Your task to perform on an android device: I decided to create a drawing for my mechanical engineering projects, so create a drawing of a line with the pencil size "1" in the Sketchbook app.
Image 0: 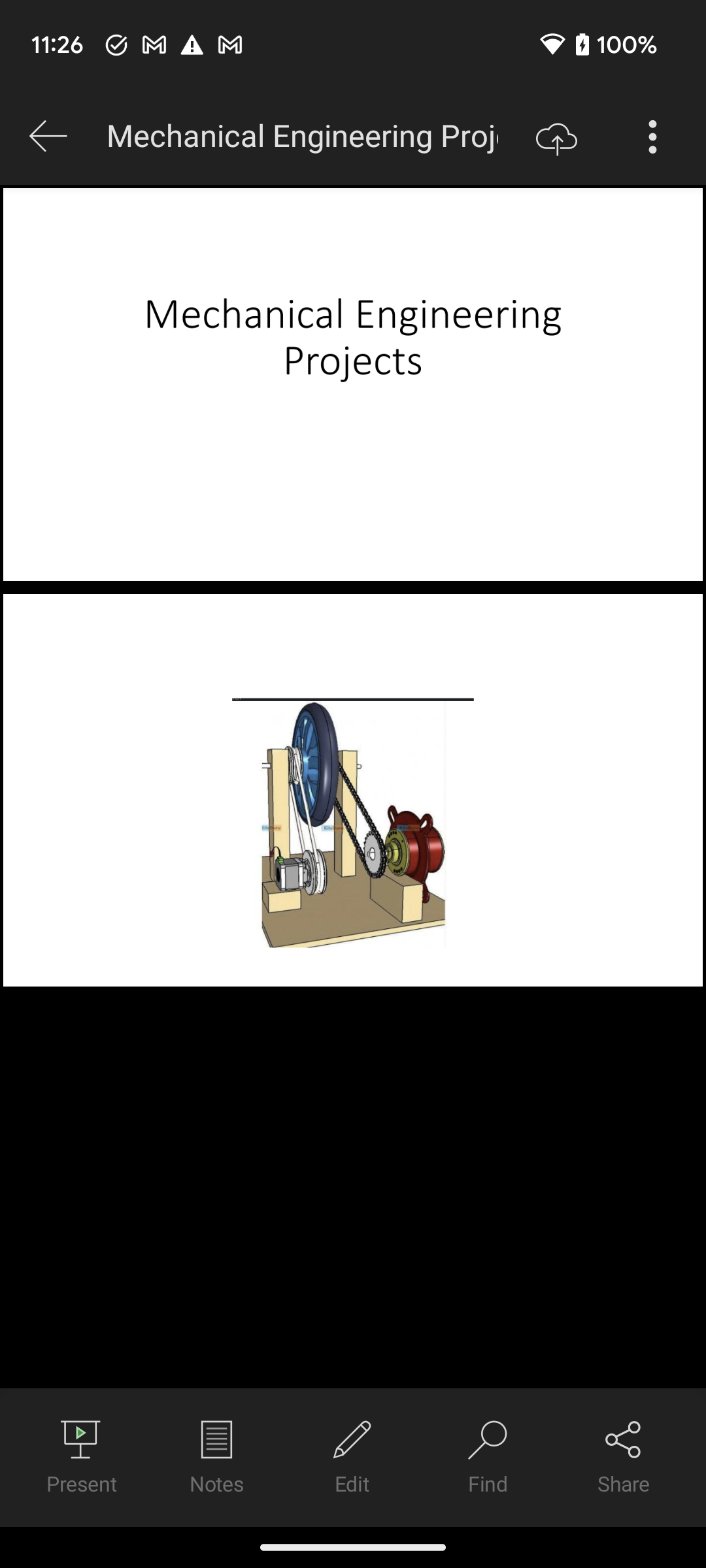
Open the Sketchbook app.
Step 0: open app "Sketchbook"
Image 2: 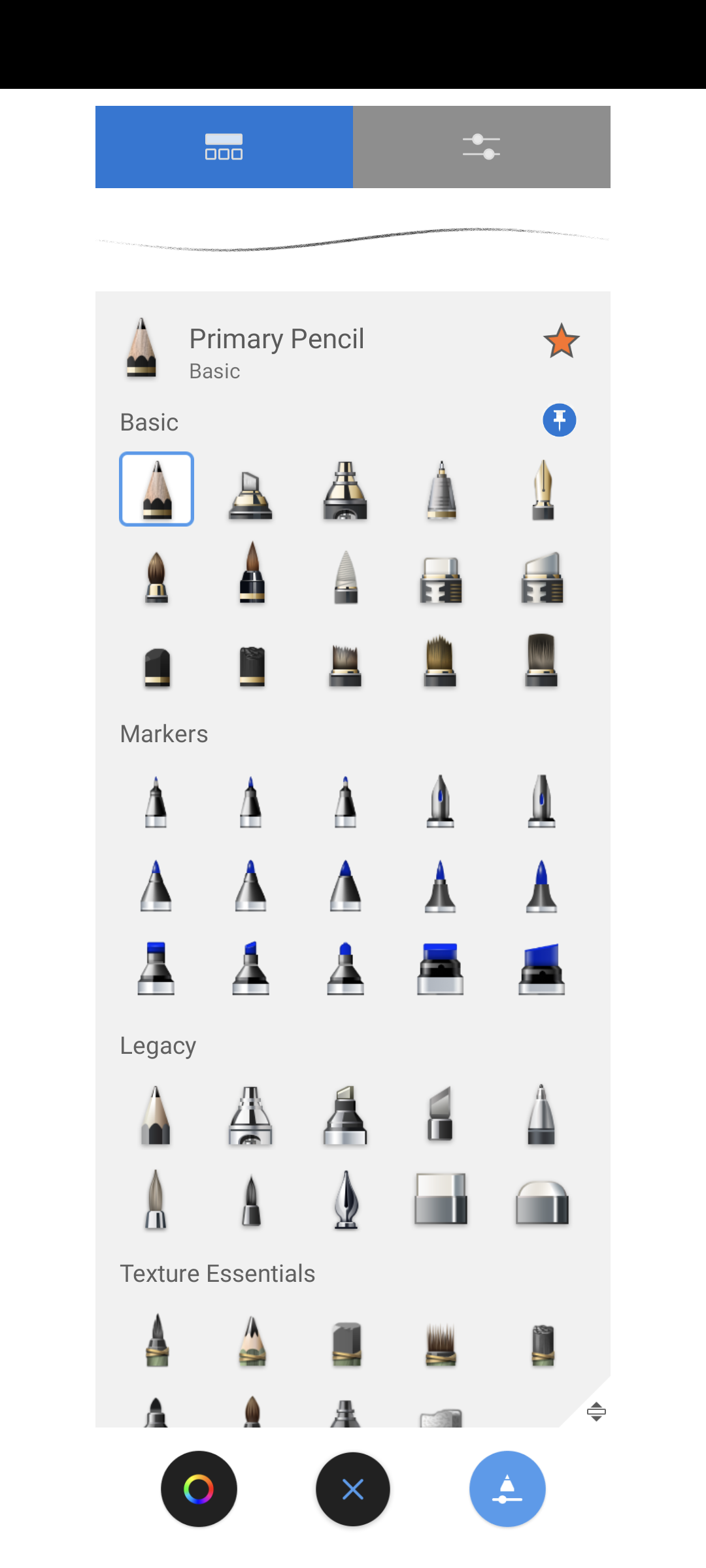
Click on the first pencil icon in the Basic section to select the pencil size.
Step 2: click (156, 489)
Image 3: 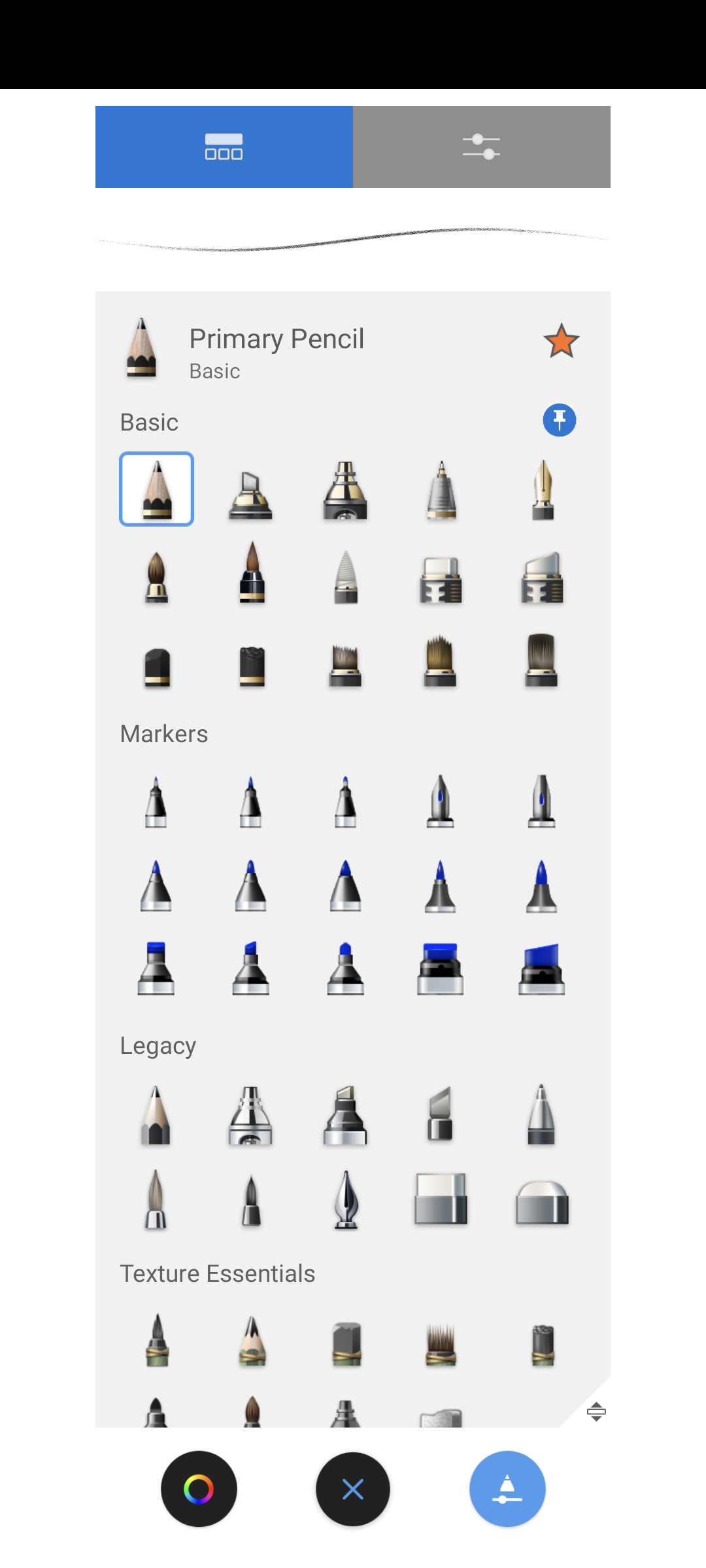
Click on the cross icon at the bottom of the screen to remove this pencil selection window.
Step 3: click (352, 1484)